Your task to perform on an android device: Go to the Baby Tracker app & track the sleep time of the baby
Image 0: 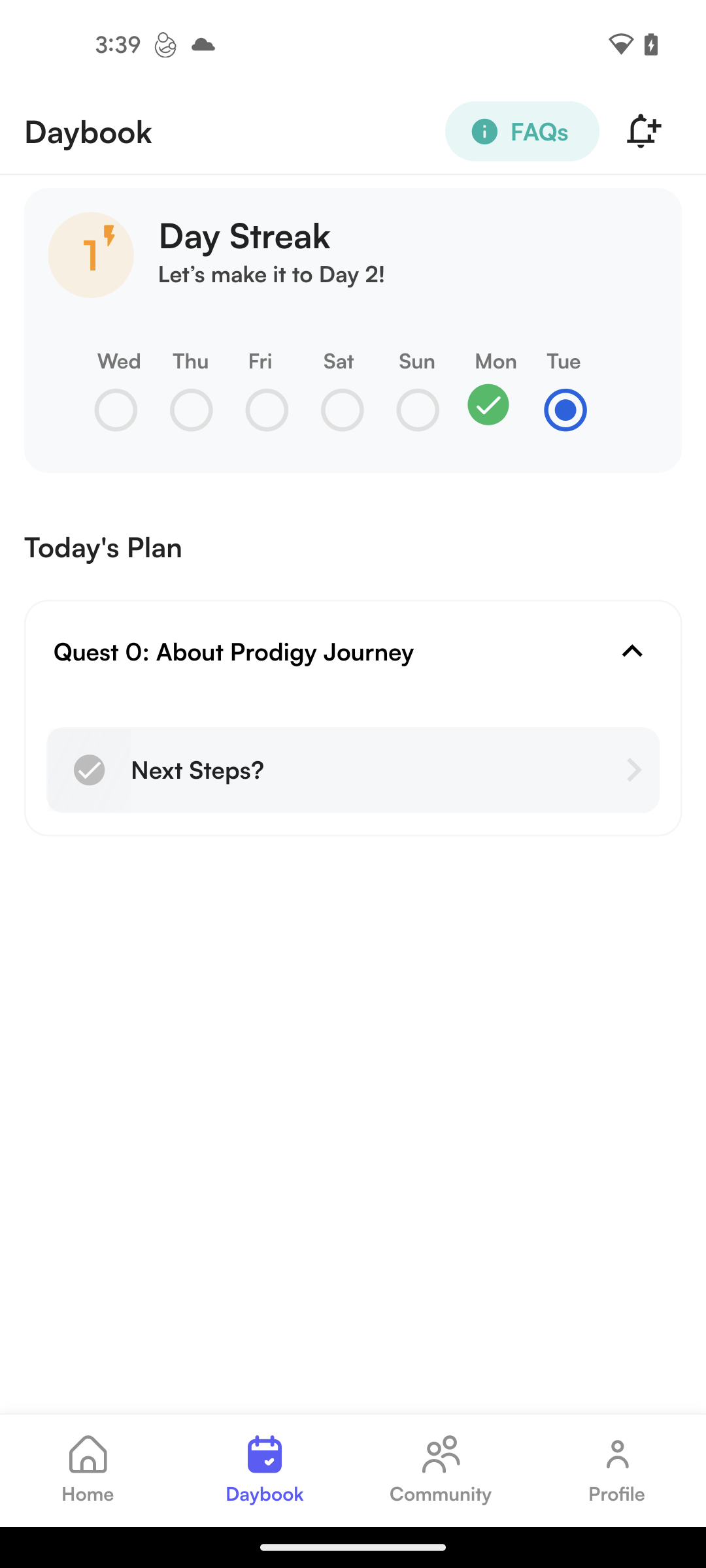
open the Baby Tracker app
Step 0: open app "Baby Tracker"
Image 1: 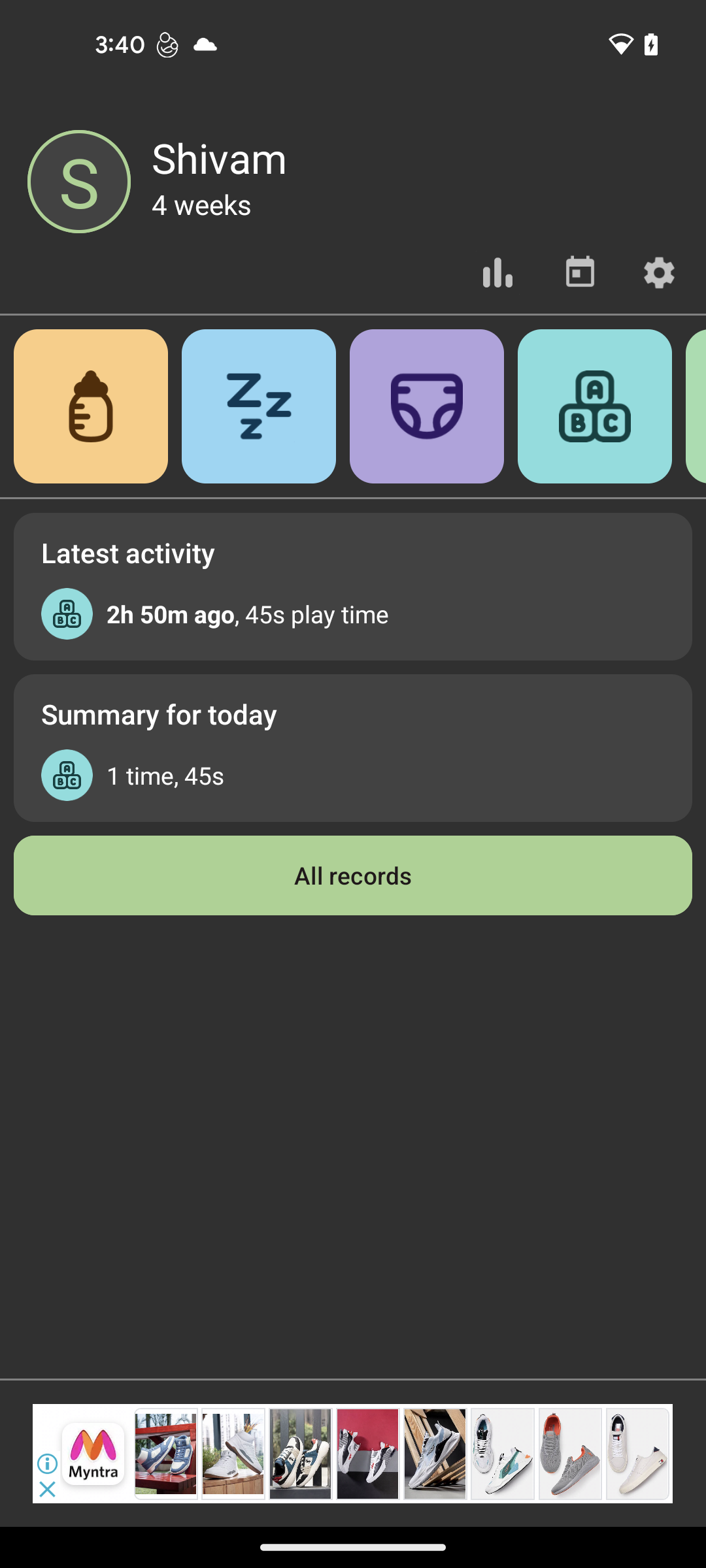
click on the sleep icon section
Step 1: click (290, 393)
Image 2: 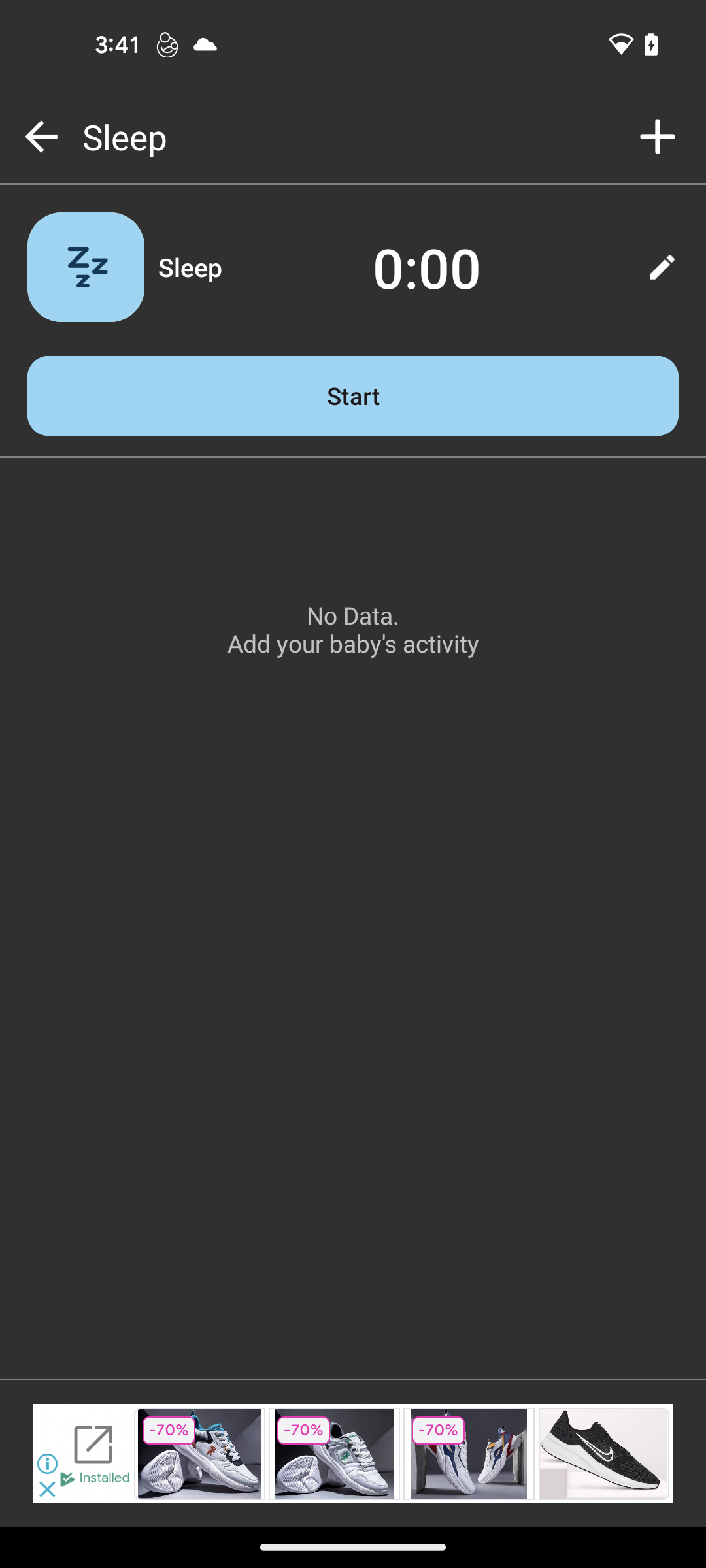
click on the Start button
Step 2: click (353, 395)